Your task to perform on an android device: Open the Blinkit app and Add Fortune Sunlite Refined Sunflower Oil to your cart then add two more quantities.
Image 0: 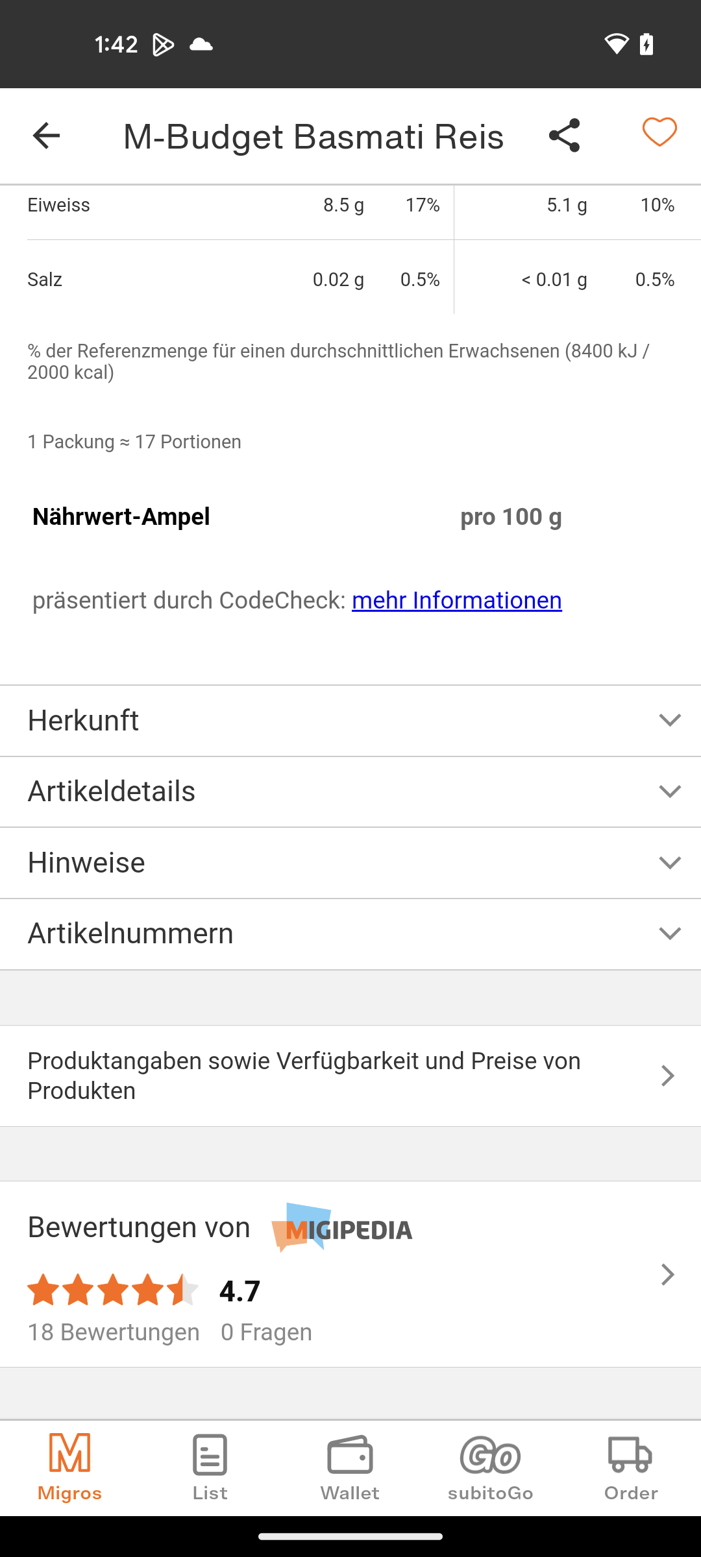
Open Blinkit app
Step 0: open app "Blinkit"
Image 1: 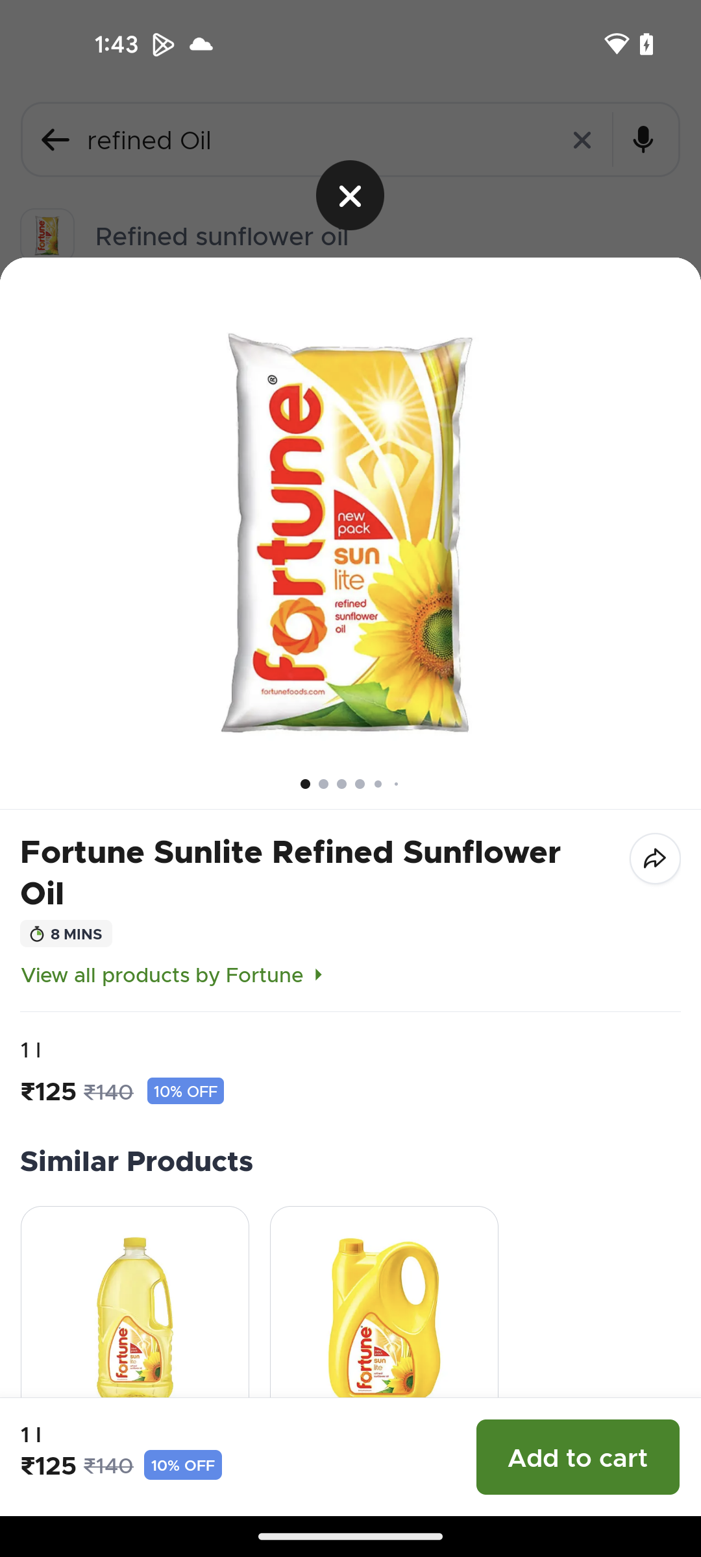
Click on the Add to cart button at the bottom right corner of the screen
Step 1: click (578, 1457)
Image 2: 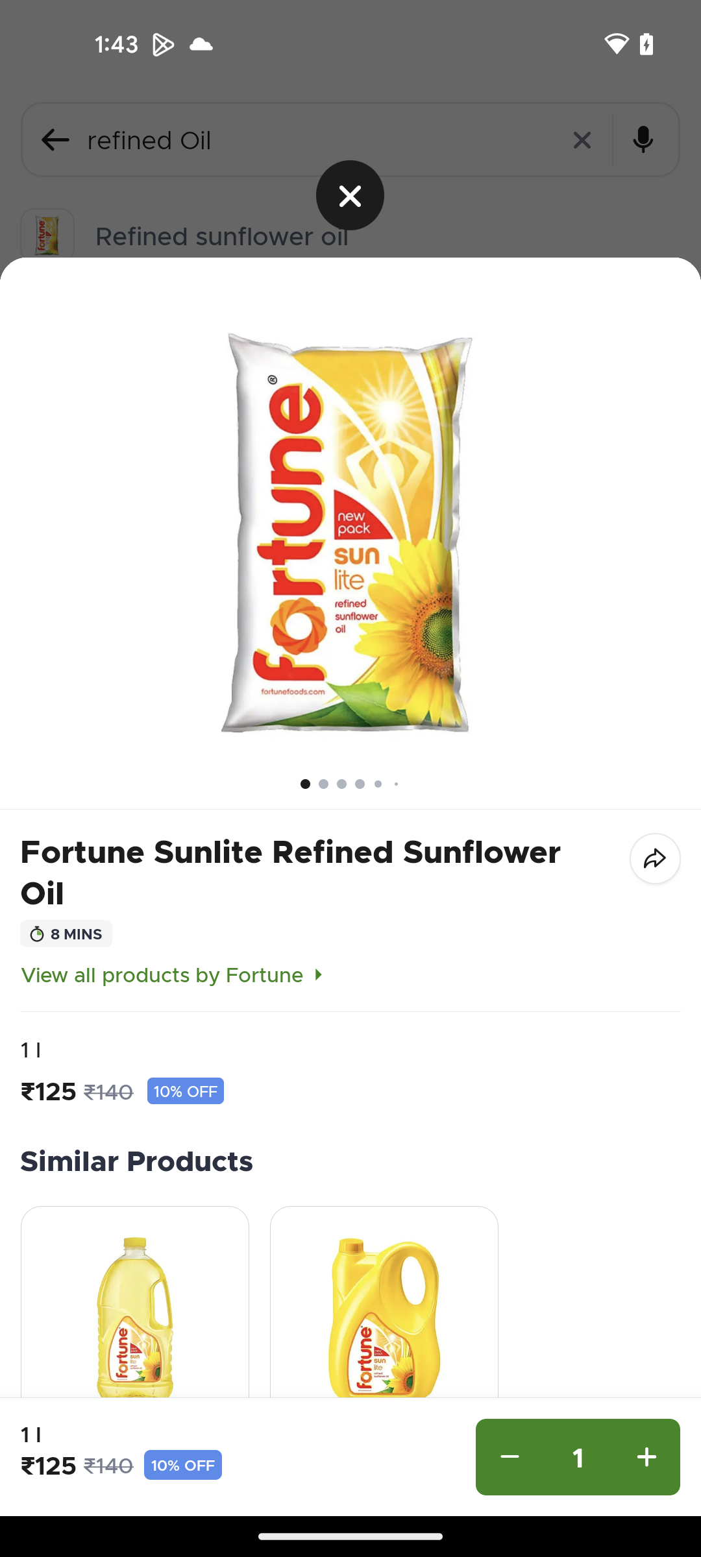
Click on plus icon to add two more quantity
Step 2: click (646, 1457)
Image 3: 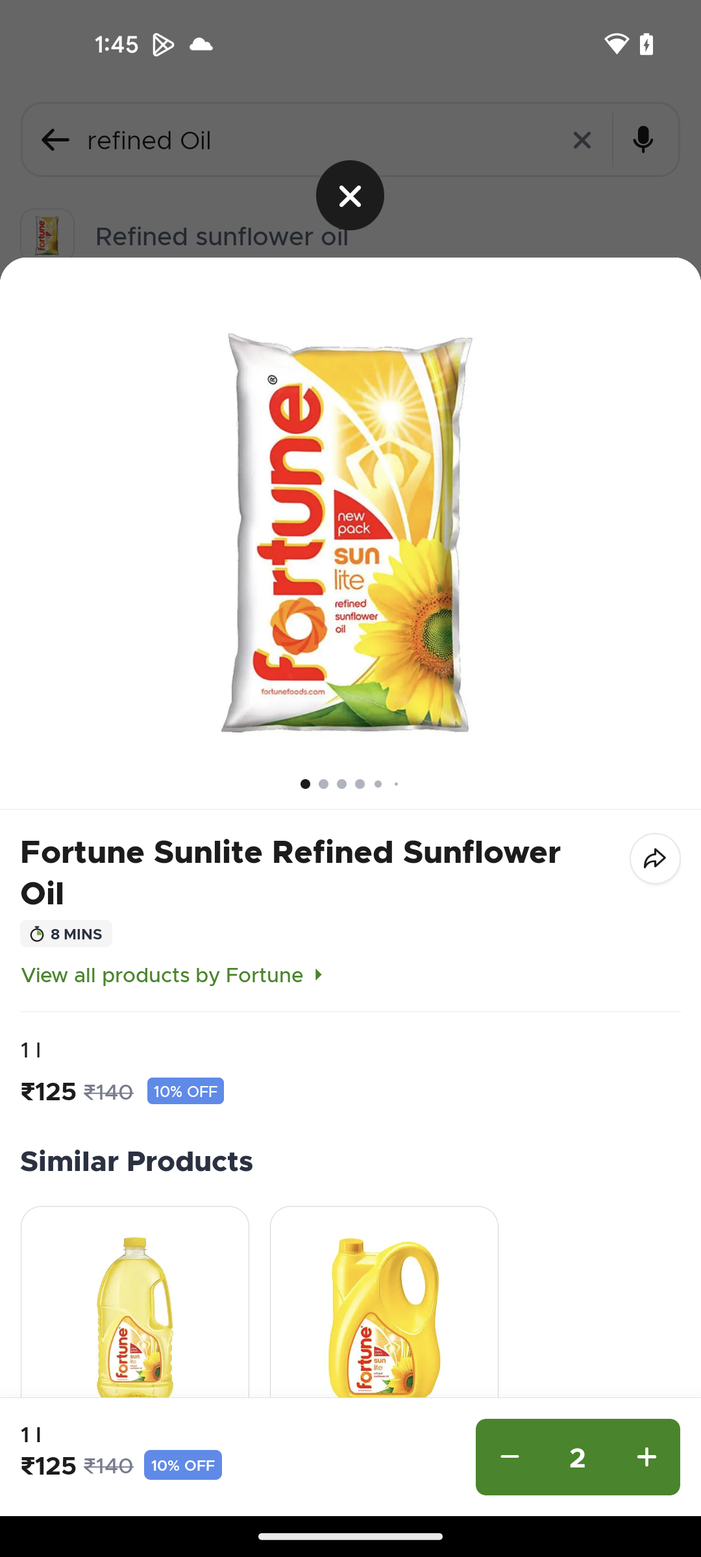
Click on plus icon to add two more quantity
Step 3: click (646, 1457)